Your task to perform on an android device: As I want all of my artwork in the same place, I want to move the Abstract art image to the Art Work Folder in Google Files.
Image 0: 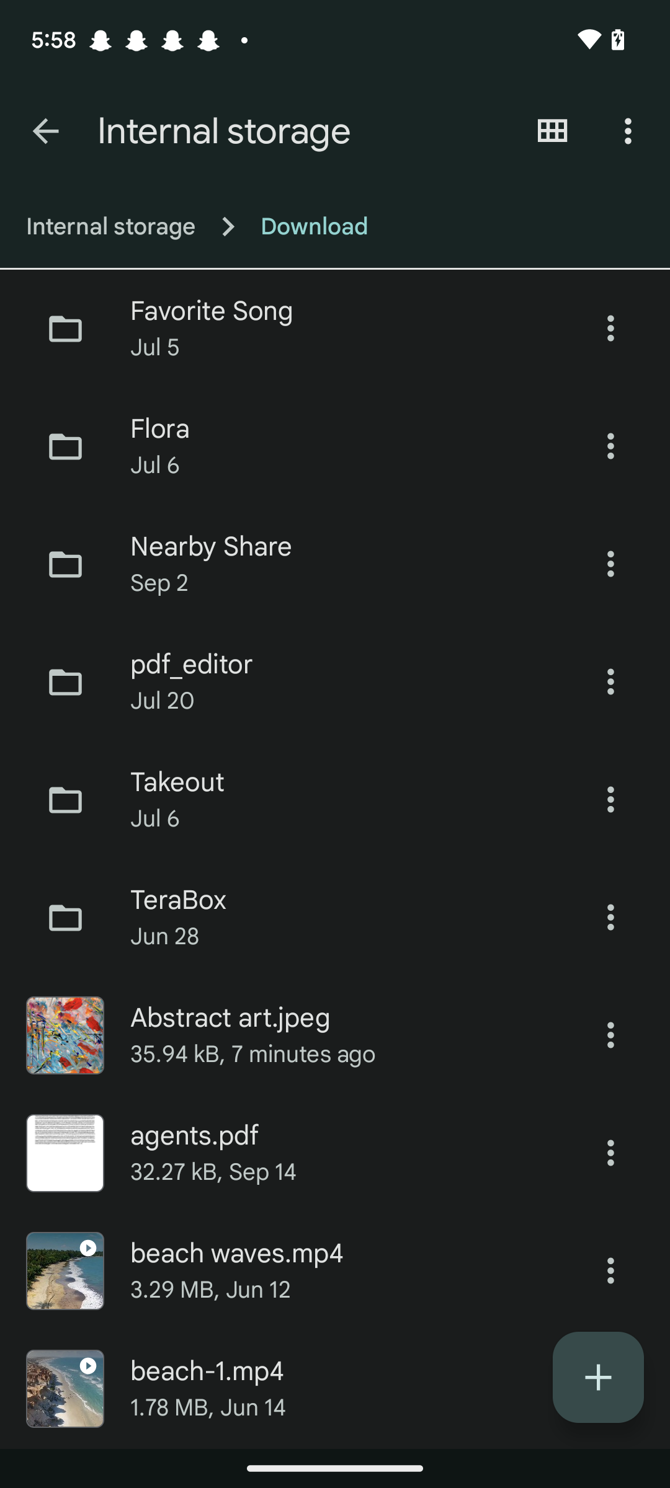
Click on the three dots next to the Abstract art image
Step 0: click (610, 1035)
Image 1: 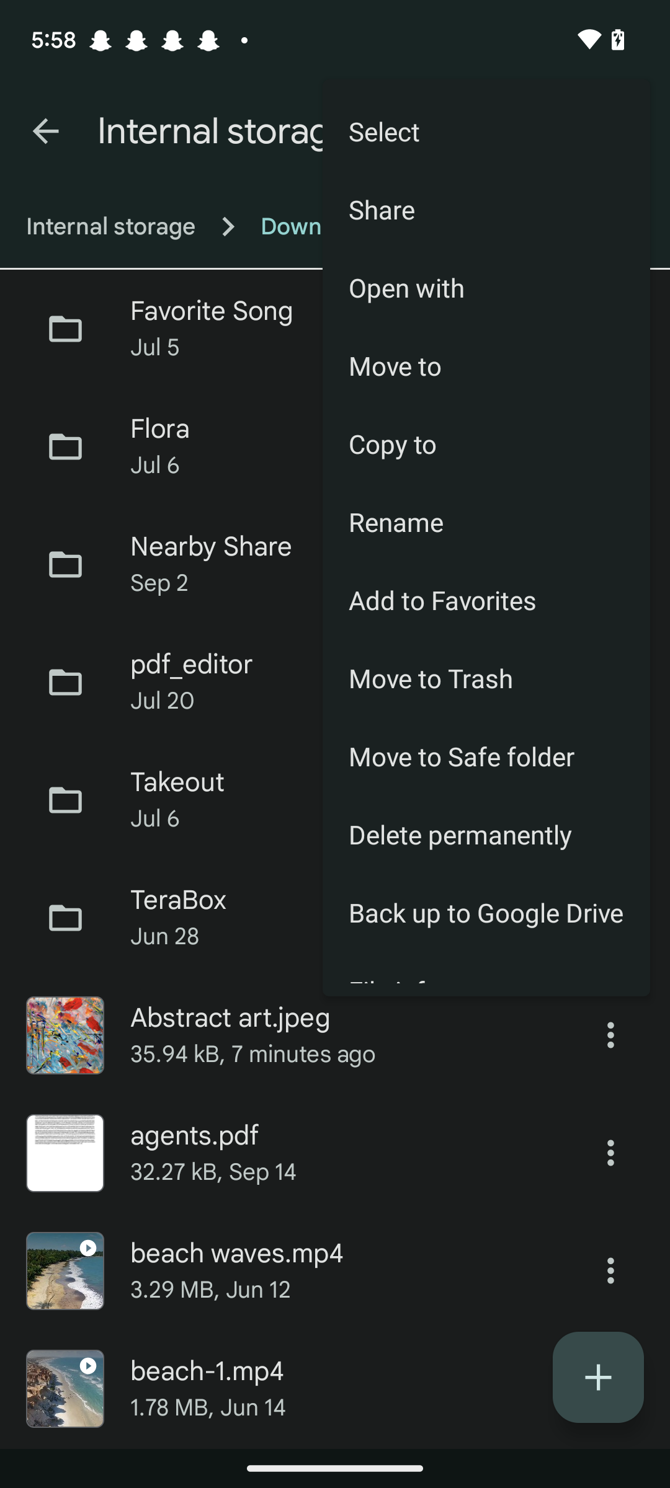
Click on the "Move to" option
Step 1: click (486, 365)
Image 2: 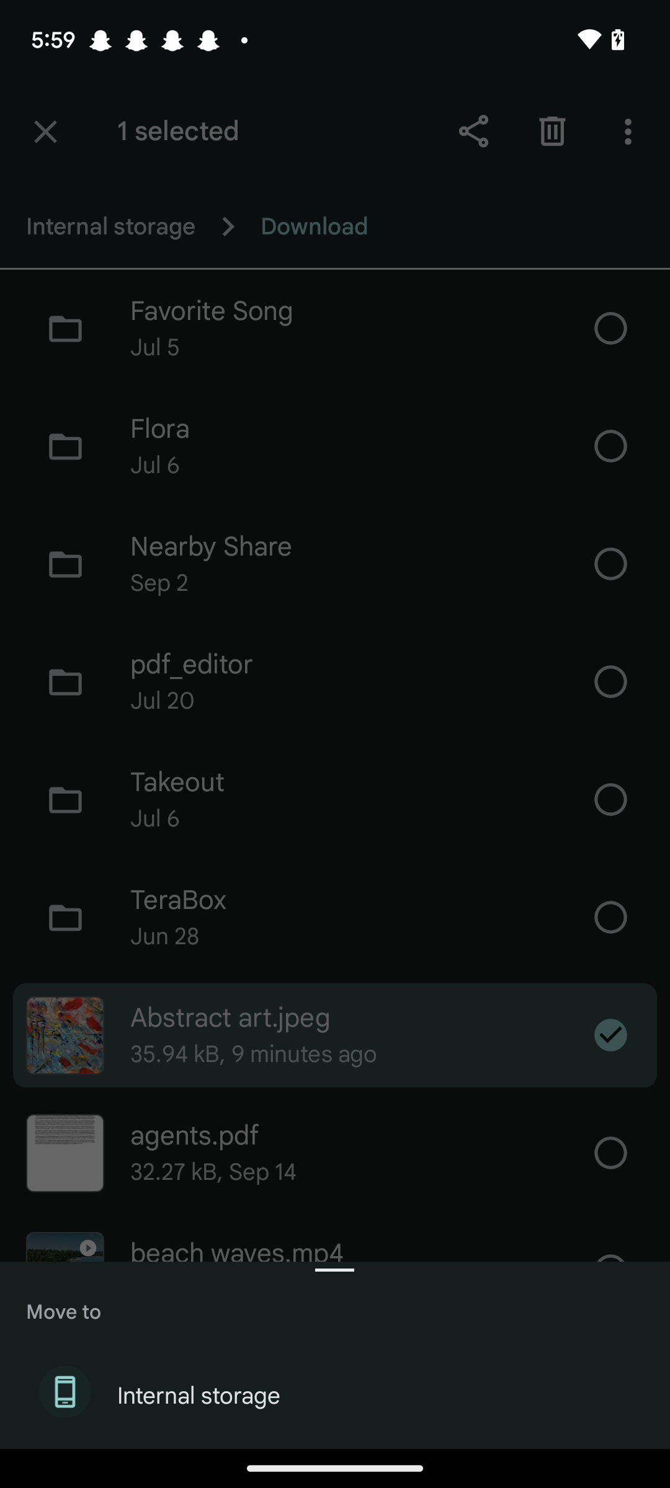
Click on the internal storage 
Step 2: click (335, 1396)
Image 3: 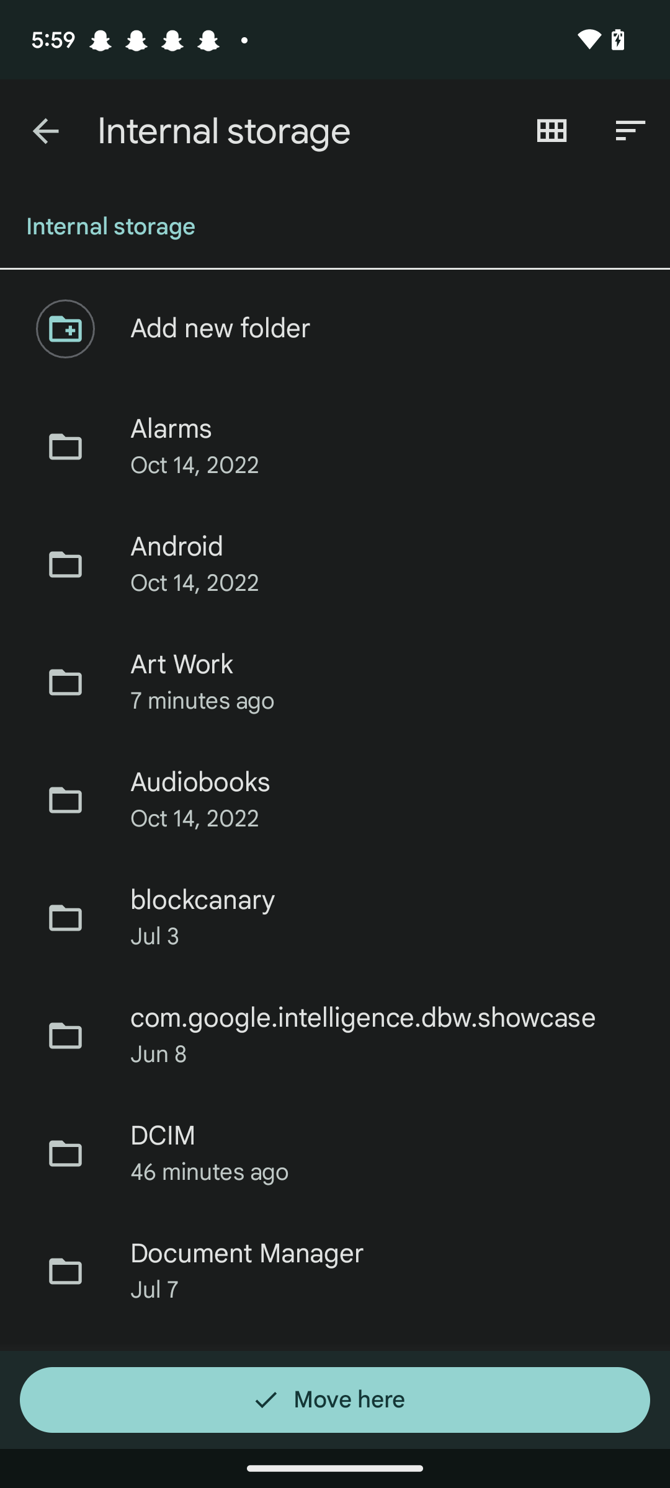
Click on the Art Work folder
Step 3: click (380, 681)
Image 4: 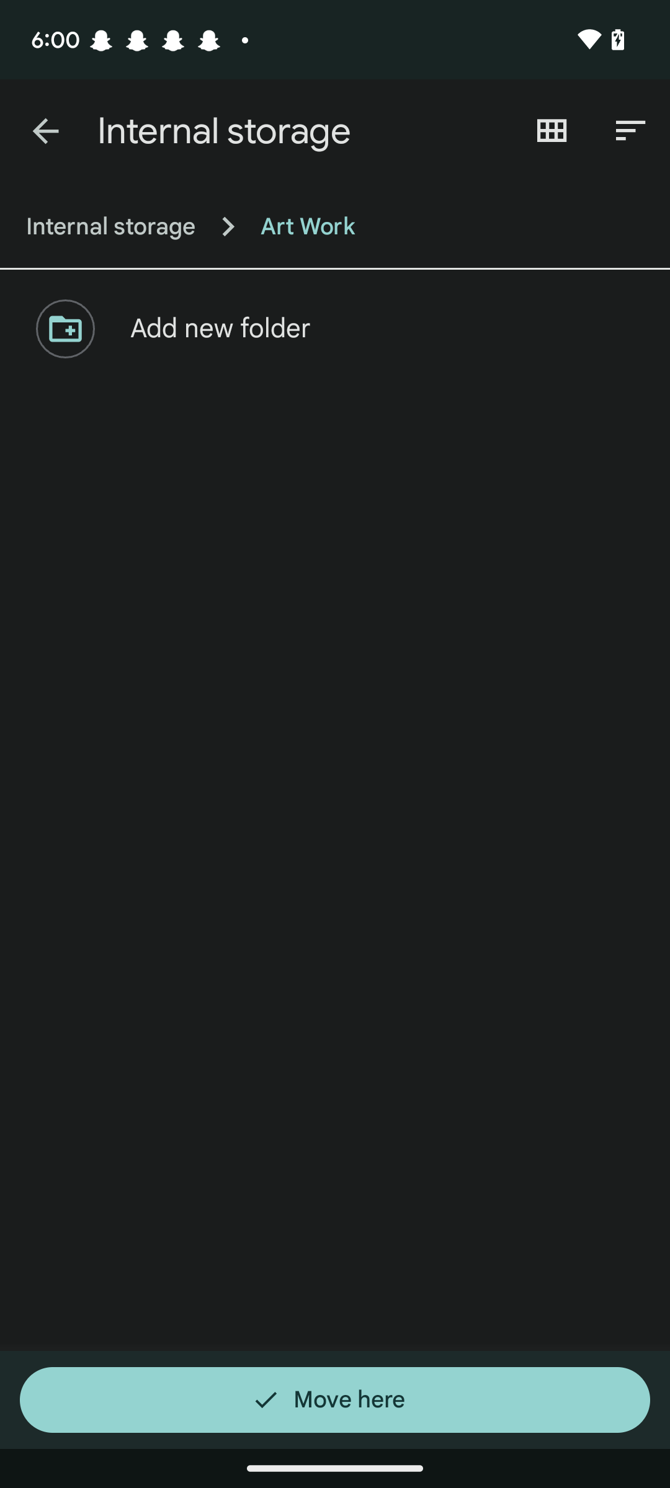
Click on the move here button
Step 4: click (334, 1399)